Your task to perform on an android device: Open the Outlook App, Go to the Setting, Click on the dbwscratch.test.id6@outlook.com then click on the Remove Account to Sign Out the mail.
Image 0: 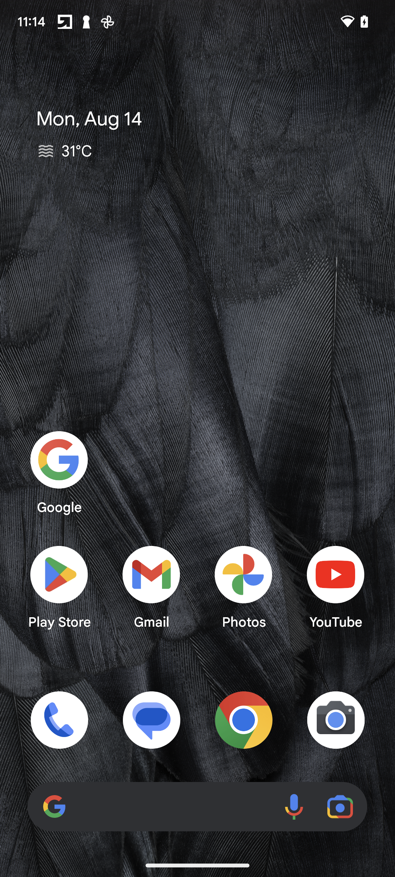
Open the Outlook App
Step 0: open app "Outlook"
Image 1: 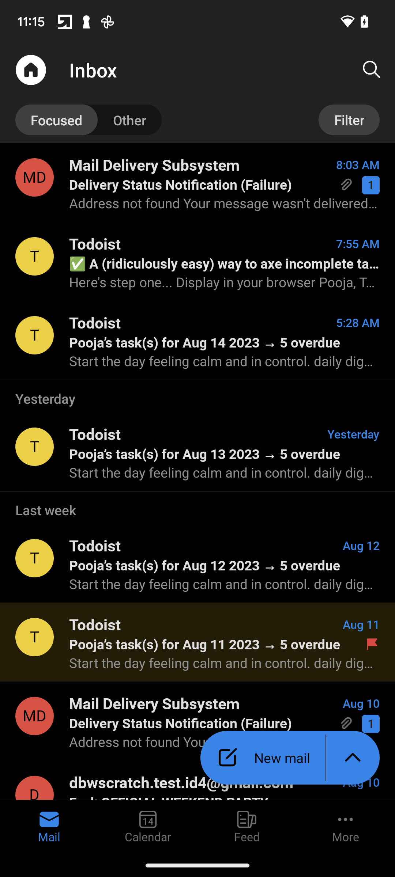
Click on the Overflow Menu Home Icon in the top left corner of the screen 
Step 1: click (31, 70)
Image 2: 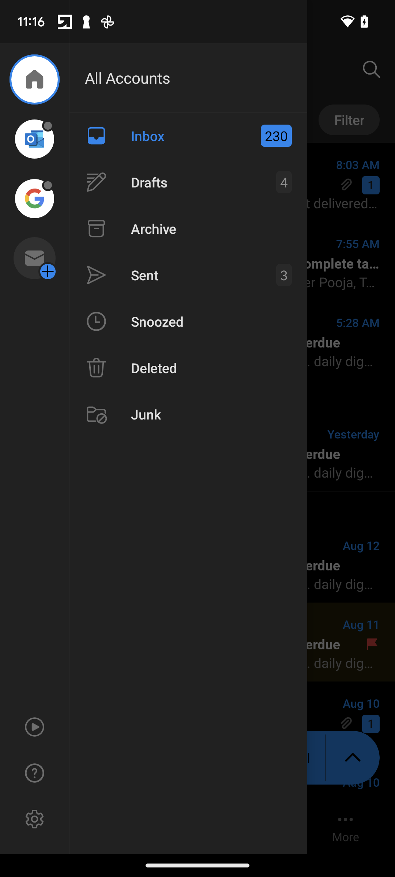
Click on the setting Icon in the bottom left corner of the screen 
Step 2: click (34, 819)
Image 3: 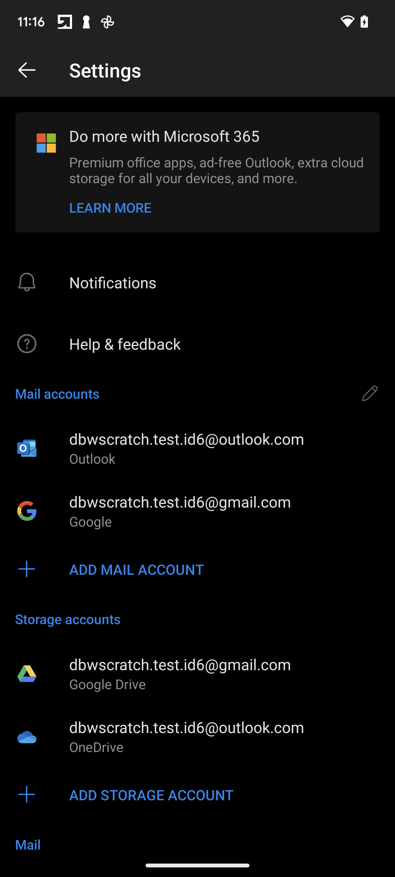
Click on the dbwscratch.test.id6@outlook.com
Step 3: click (173, 423)
Image 4: 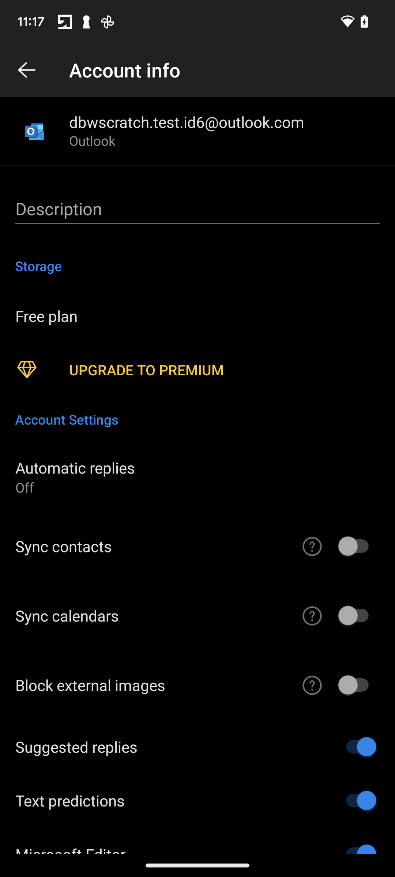
Swipe up the screen to see the remove account button 
Step 4: scroll down
Image 5: 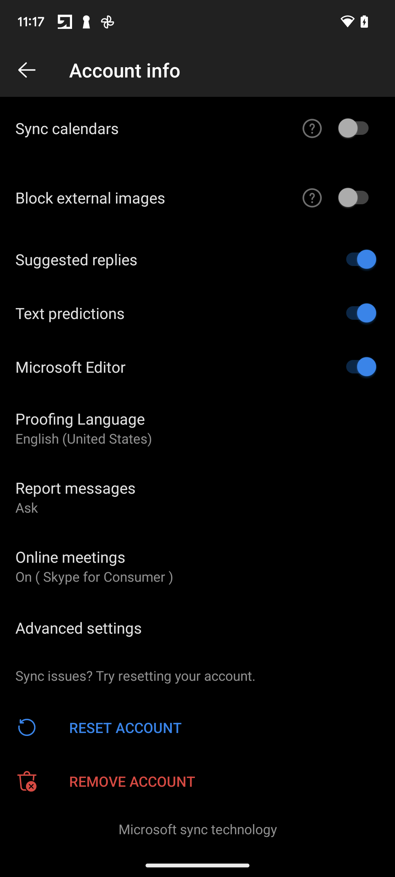
Click on the Remove Account Option to Sign out the mail 
Step 5: click (224, 781)
Image 6: 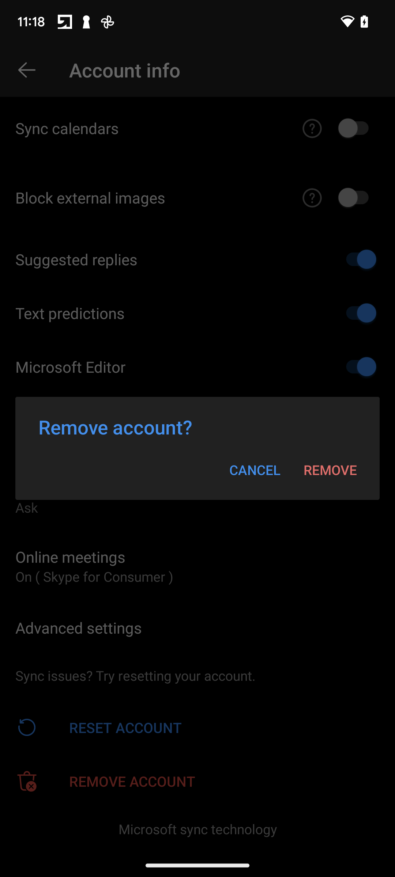
Select the Remove option to confirm sign out the mail 
Step 6: click (330, 470)